Your task to perform on an android device: I want to encourage my friend too. Share my progress to friend Rick Weinstein to his mail id : rick.weinstein@dayrep.com 
Image 0: 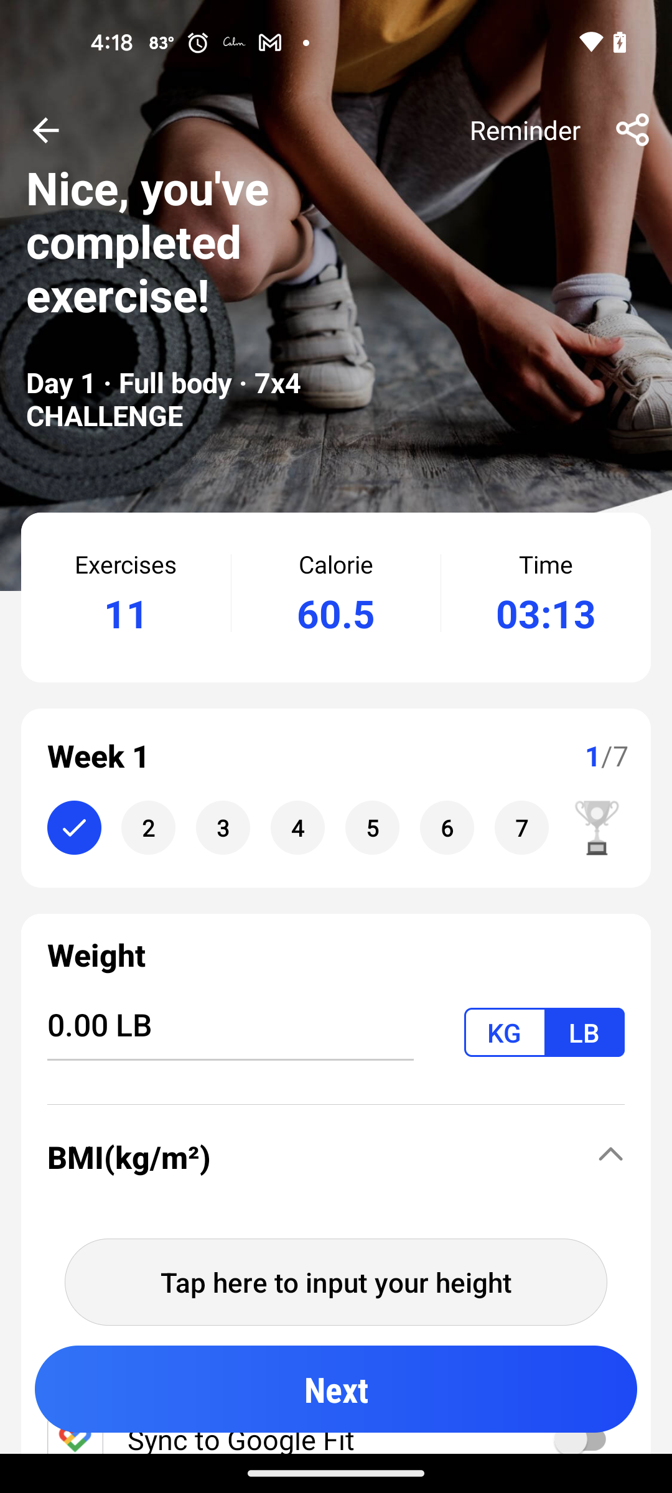
Click on the share icon at the top right of the screen
Step 0: click (632, 130)
Image 1: 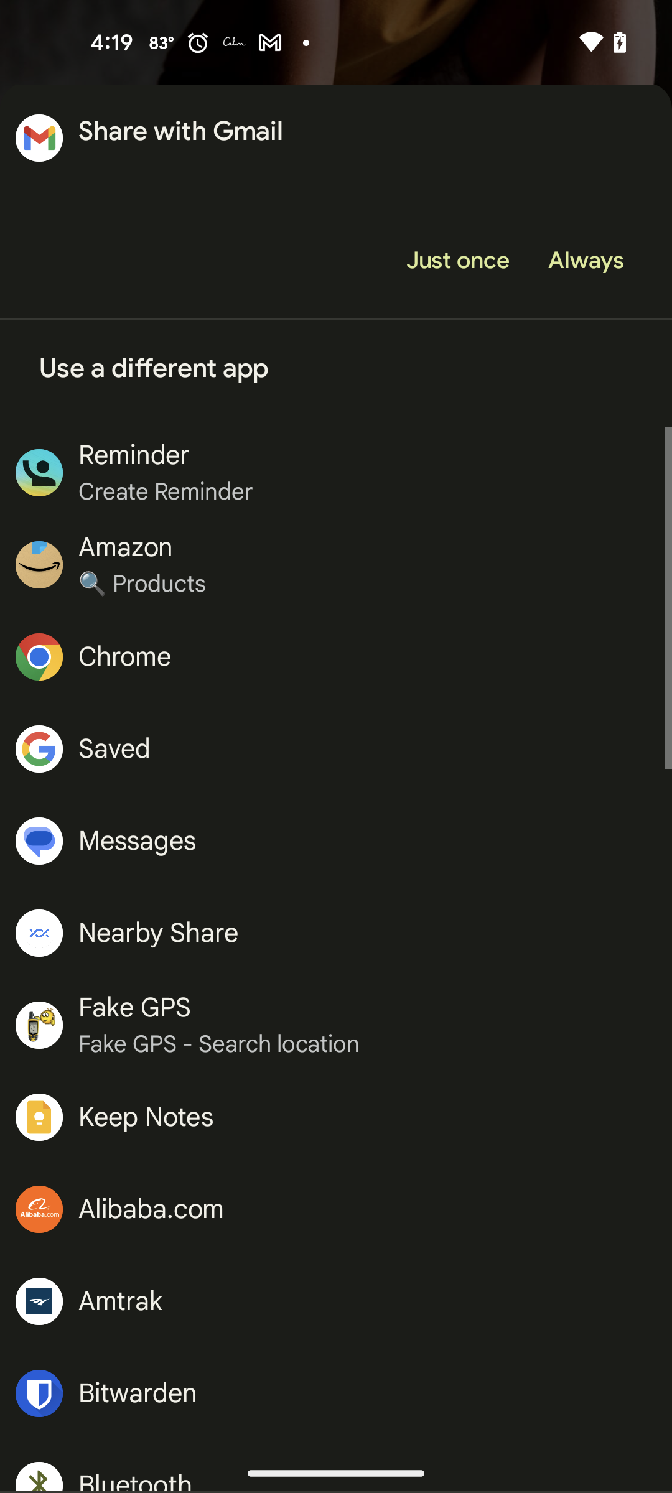
Click on the Just once
Step 1: click (457, 260)
Image 2: 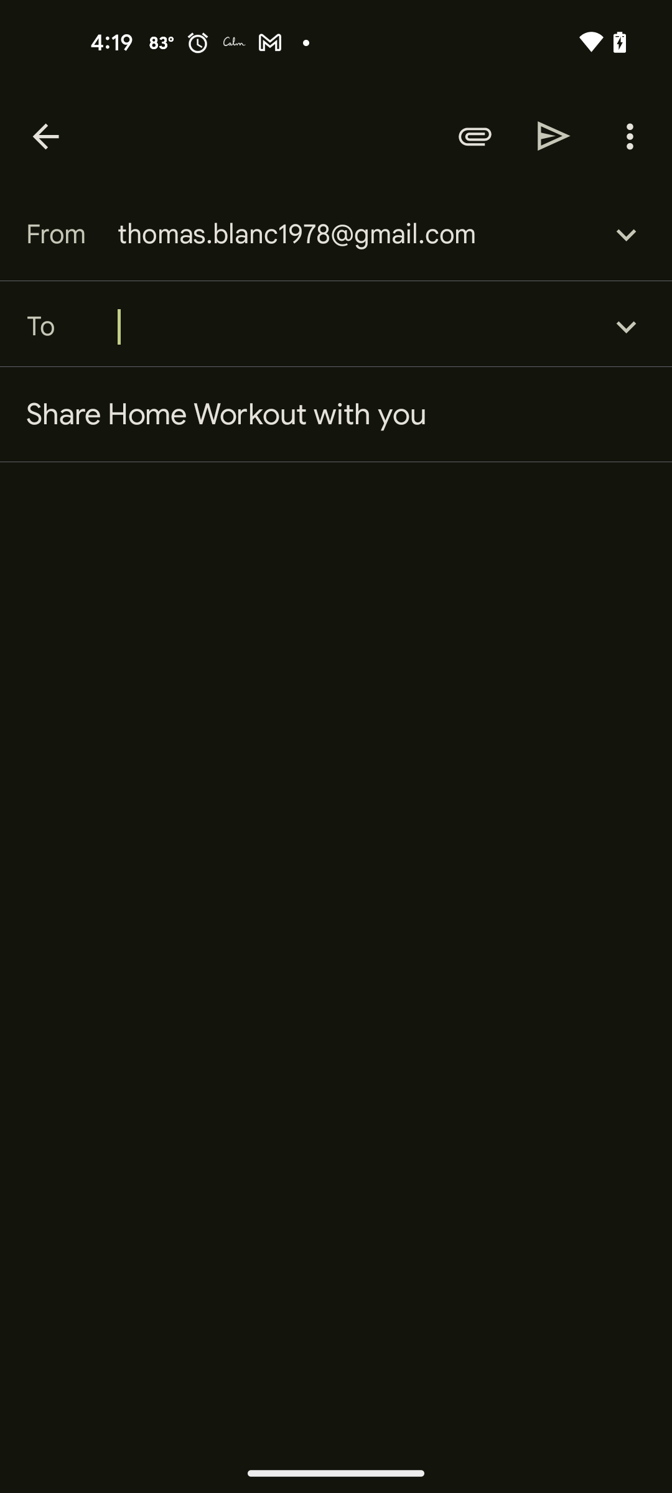
Type rick.weinstein@dayrep.com 
Step 2: type "rick.weinstein@dayrep.com "
Image 3: 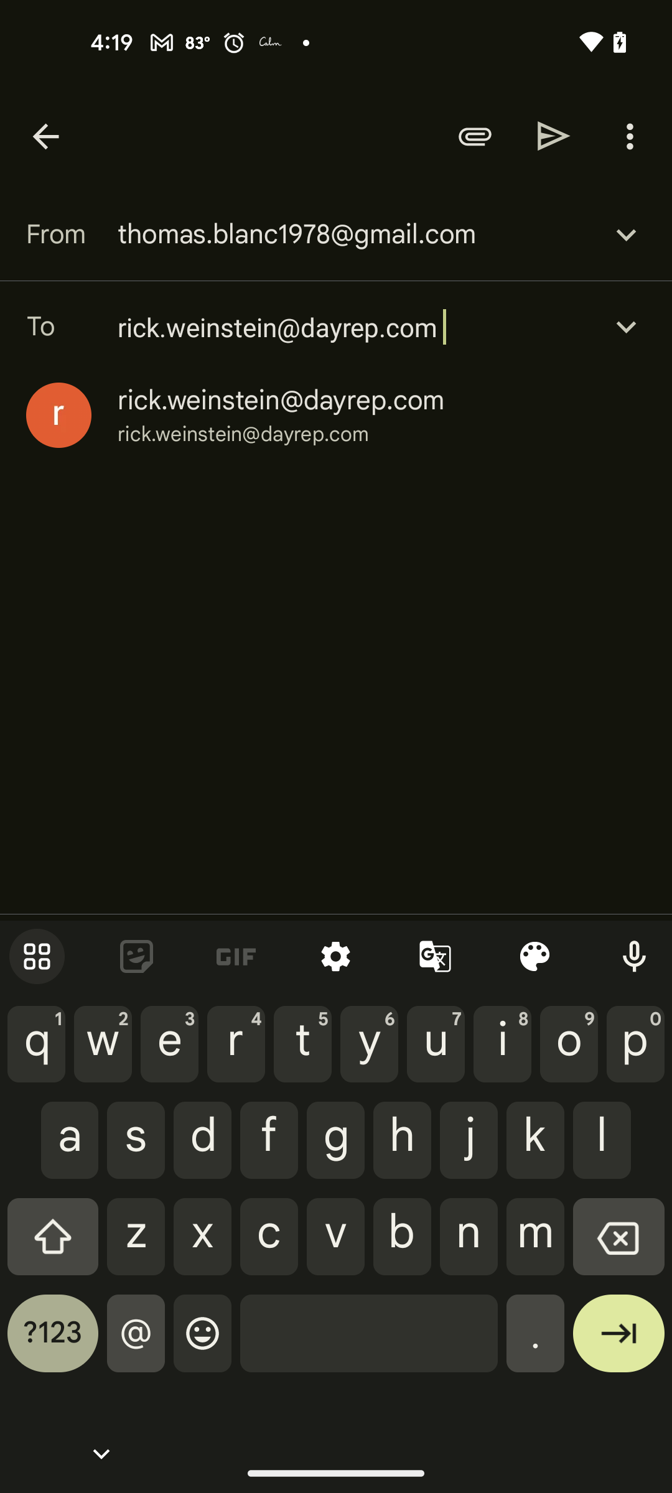
Click on the Suggested mail id
Step 3: click (281, 400)